Your task to perform on an android device: Play the video with the Title name "The Launch".
Image 1: 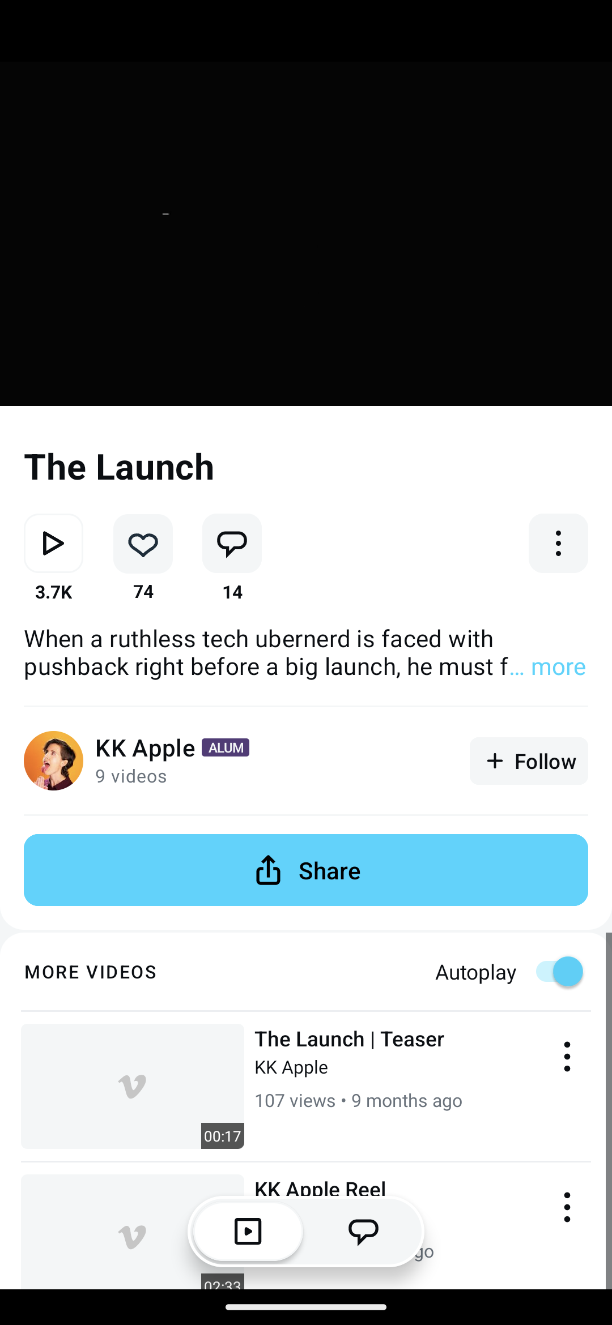
Click on the first video with the title name "The Launch".
Step 1: wait